Your task to perform on an android device: Go to Weather & Radar app and show the weather for New Delhi, India in Weather Maps
Image 0: 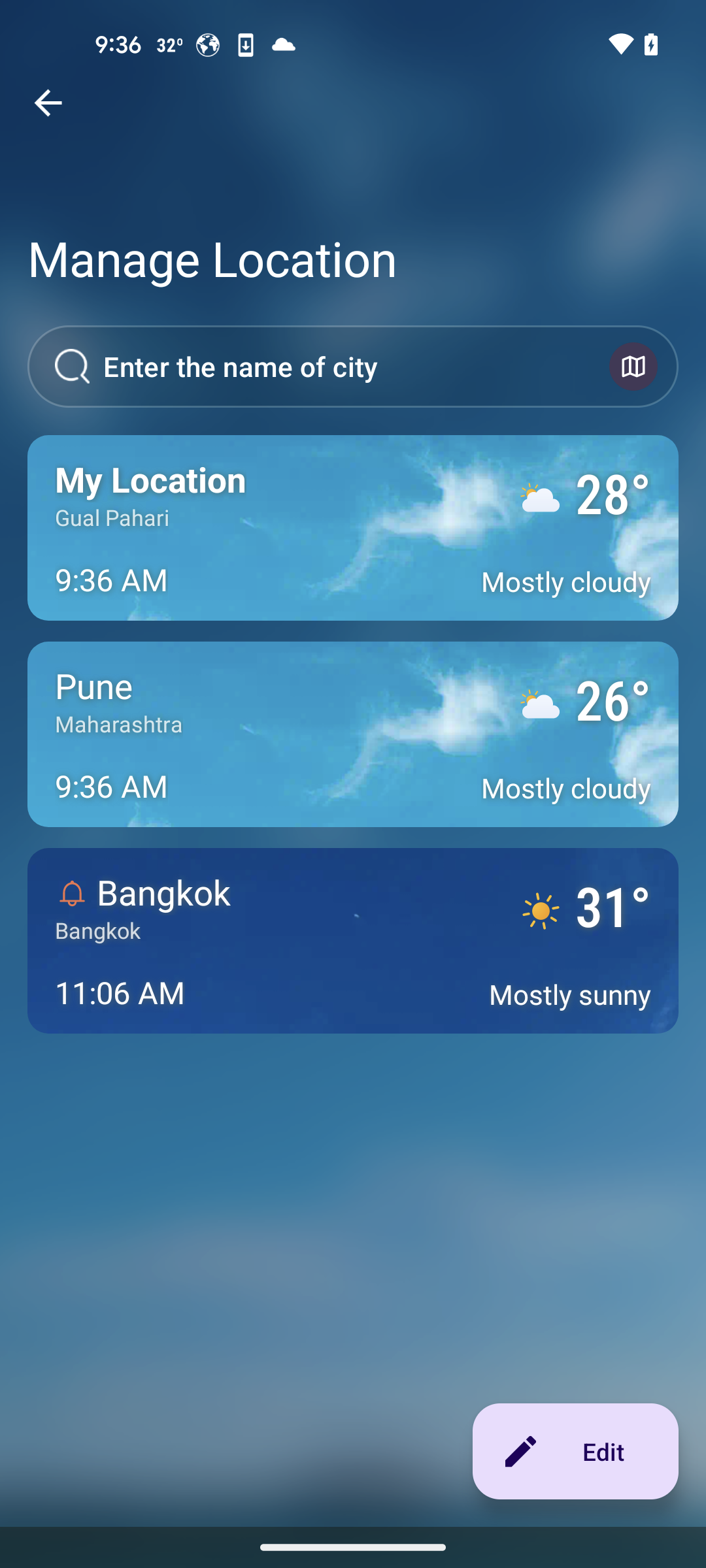
Open Weather & radar app
Step 0: open app "Weather&Radar"
Image 1: 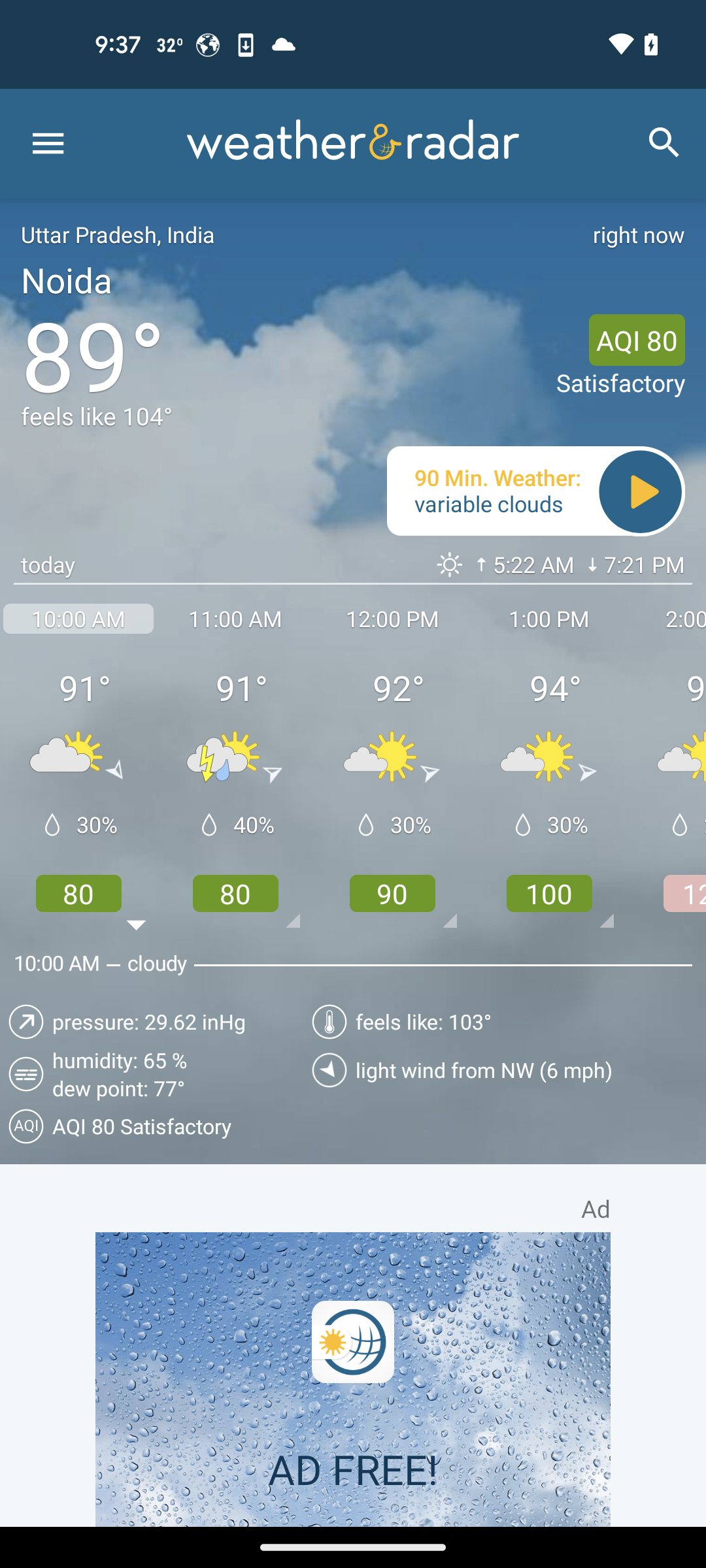
click on search icon
Step 1: click (664, 142)
Image 2: 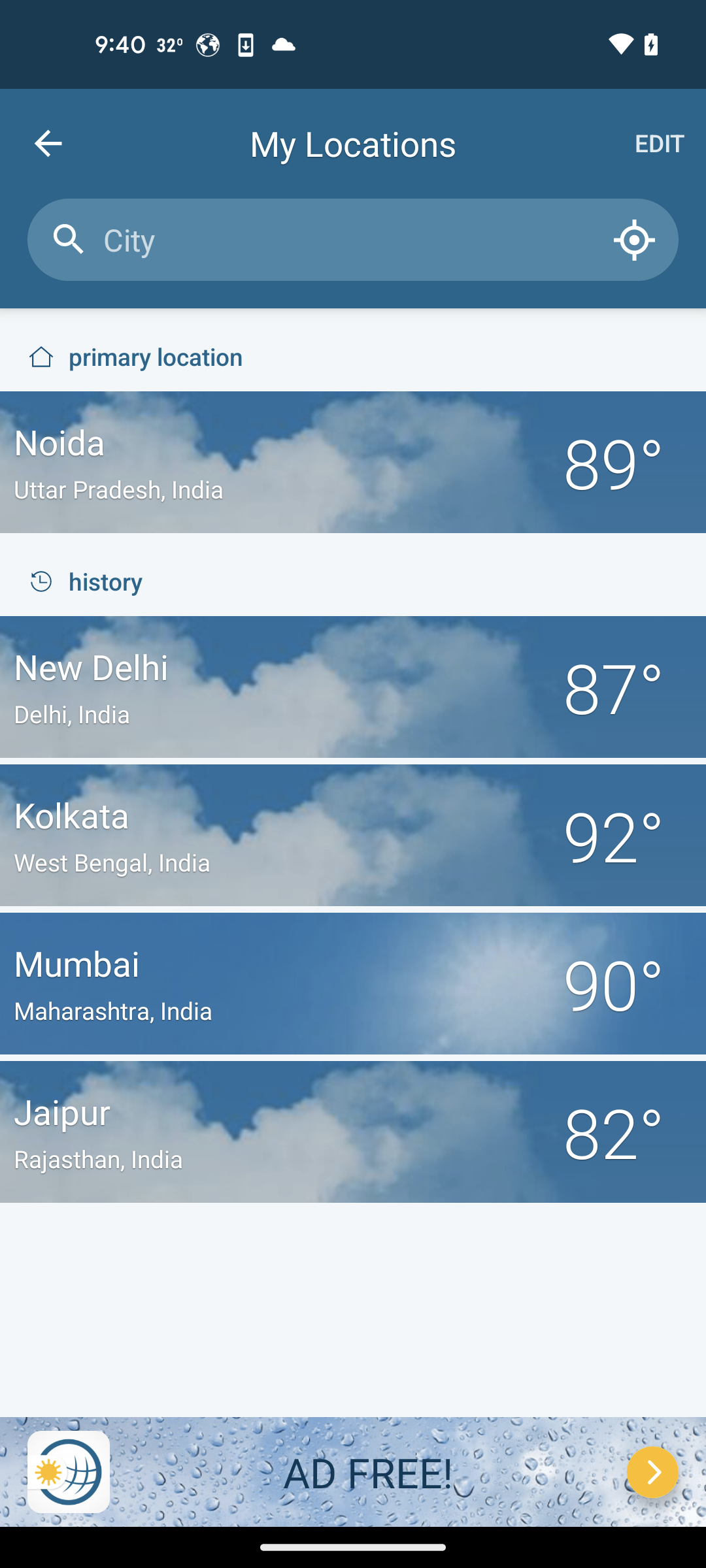
select New Delhi from history
Step 2: click (274, 666)
Image 3: 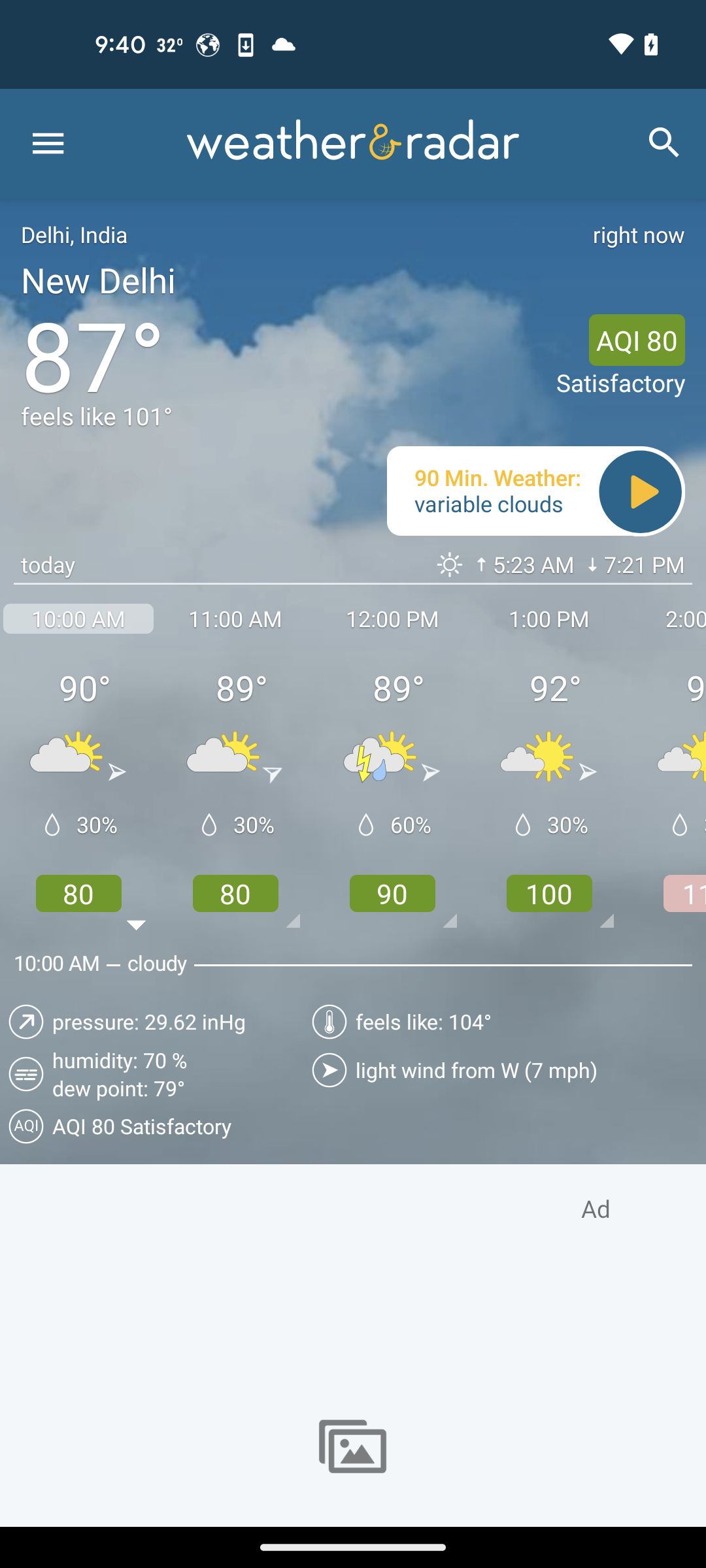
swipe up for maps
Step 3: scroll down
Image 4: 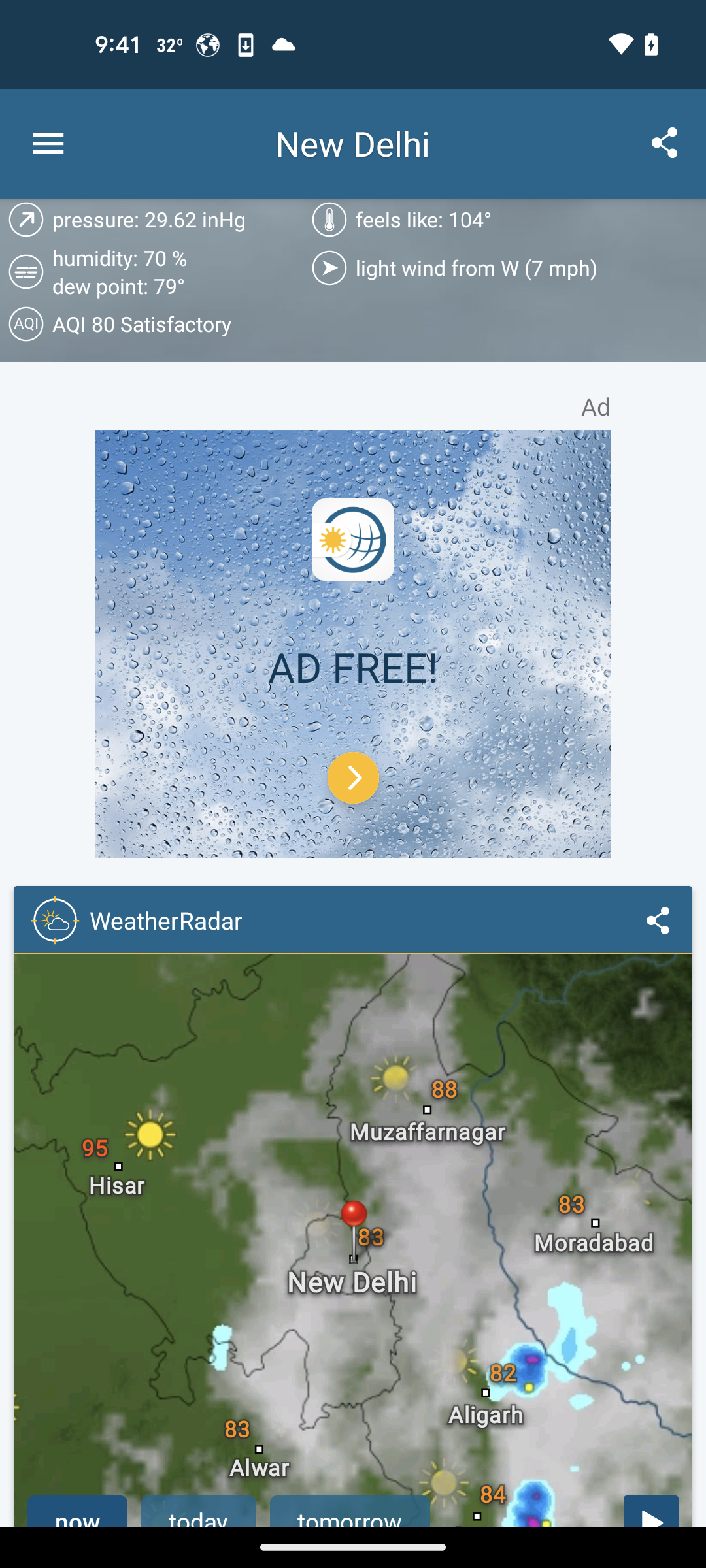
swipe up for maps
Step 4: scroll down
Image 5: 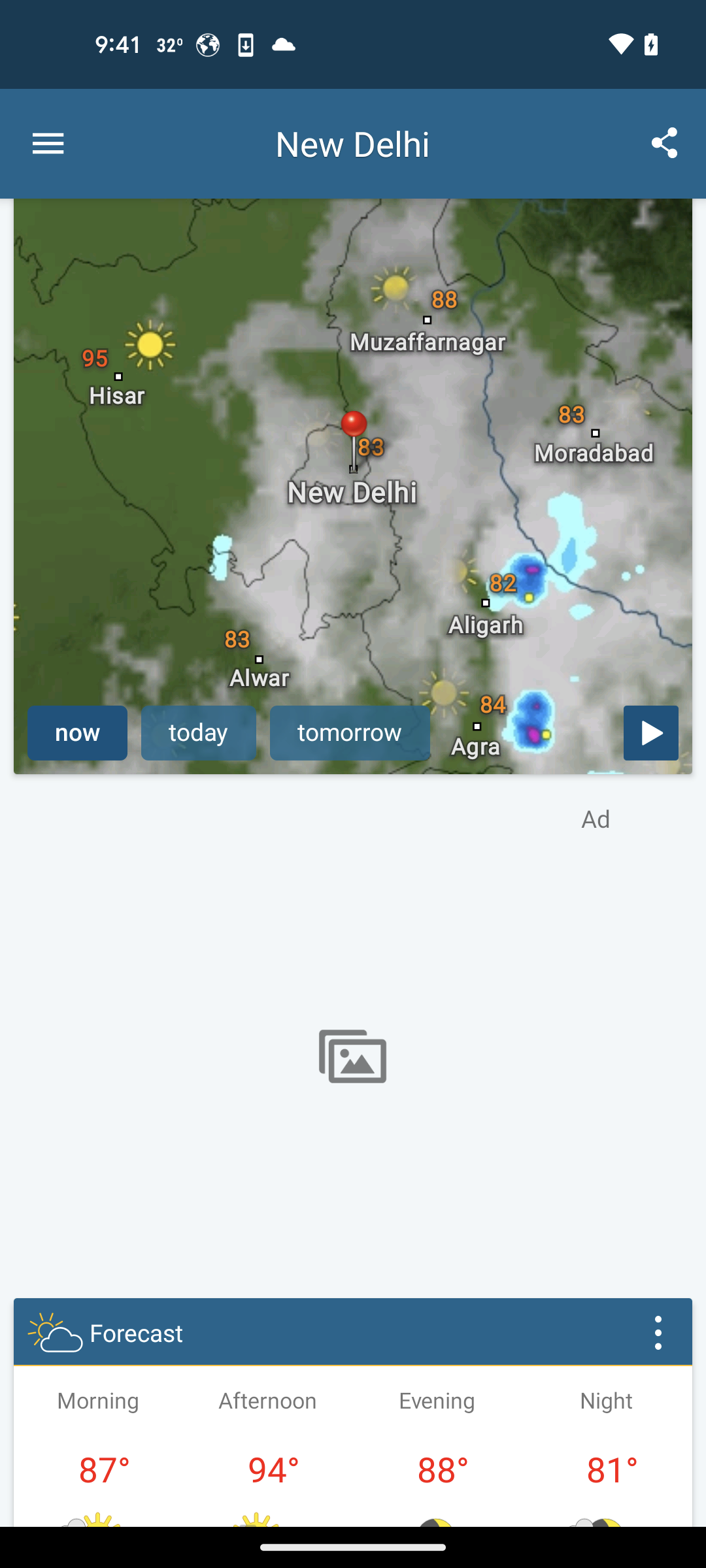
click on map
Step 5: click (385, 523)
Image 6: 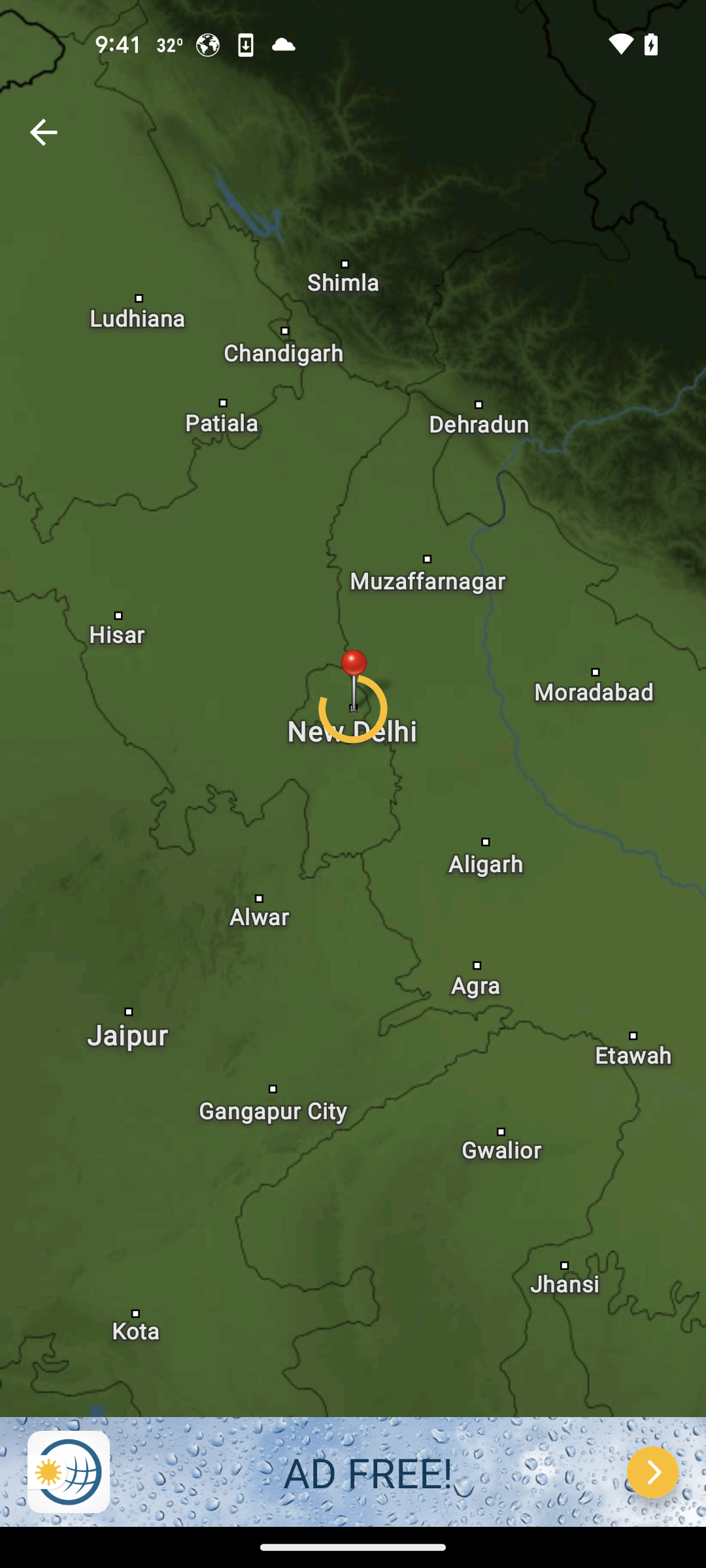
click on map
Step 6: wait